Your task to perform on an android device: Find out the phone build number
Image 0: 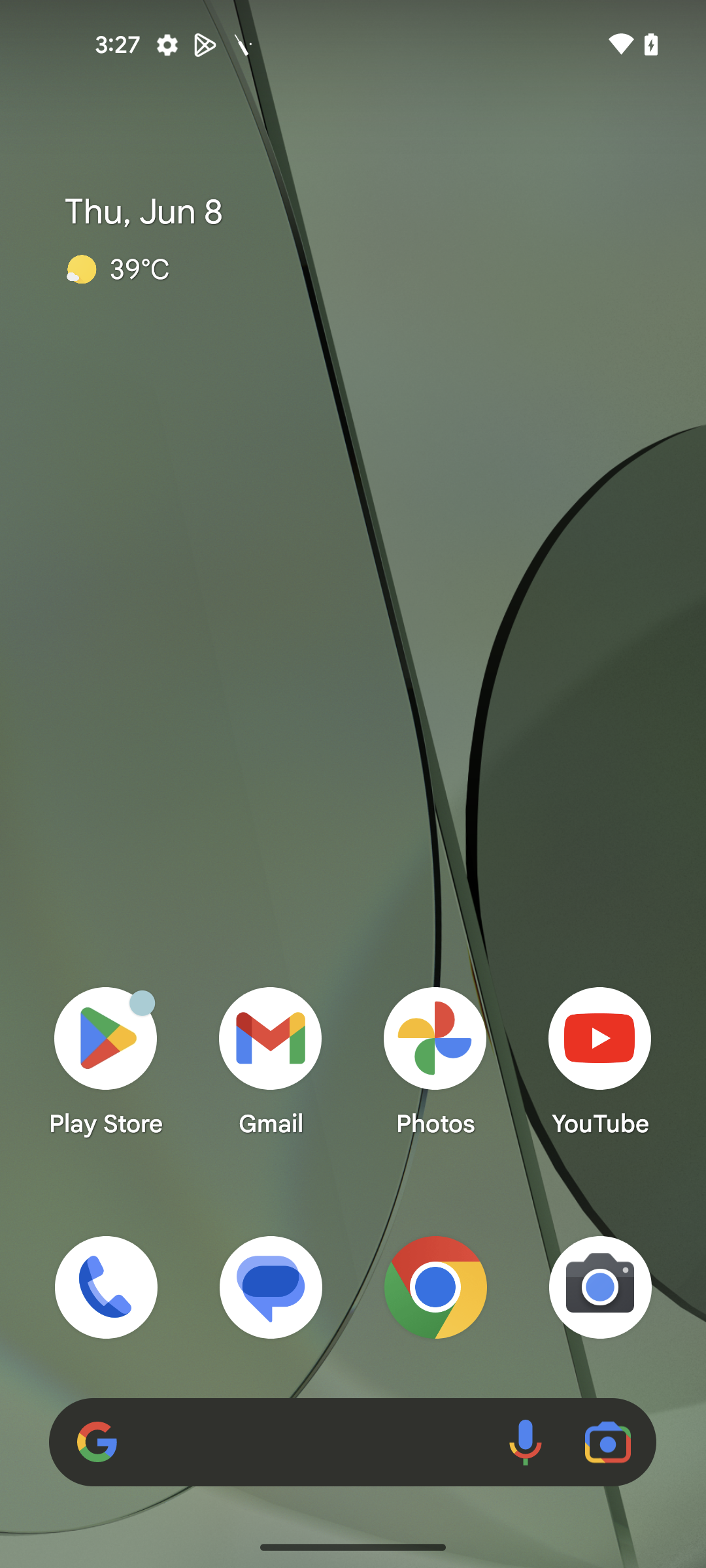
Open Settings app
Step 0: open app "Settings"
Image 1: 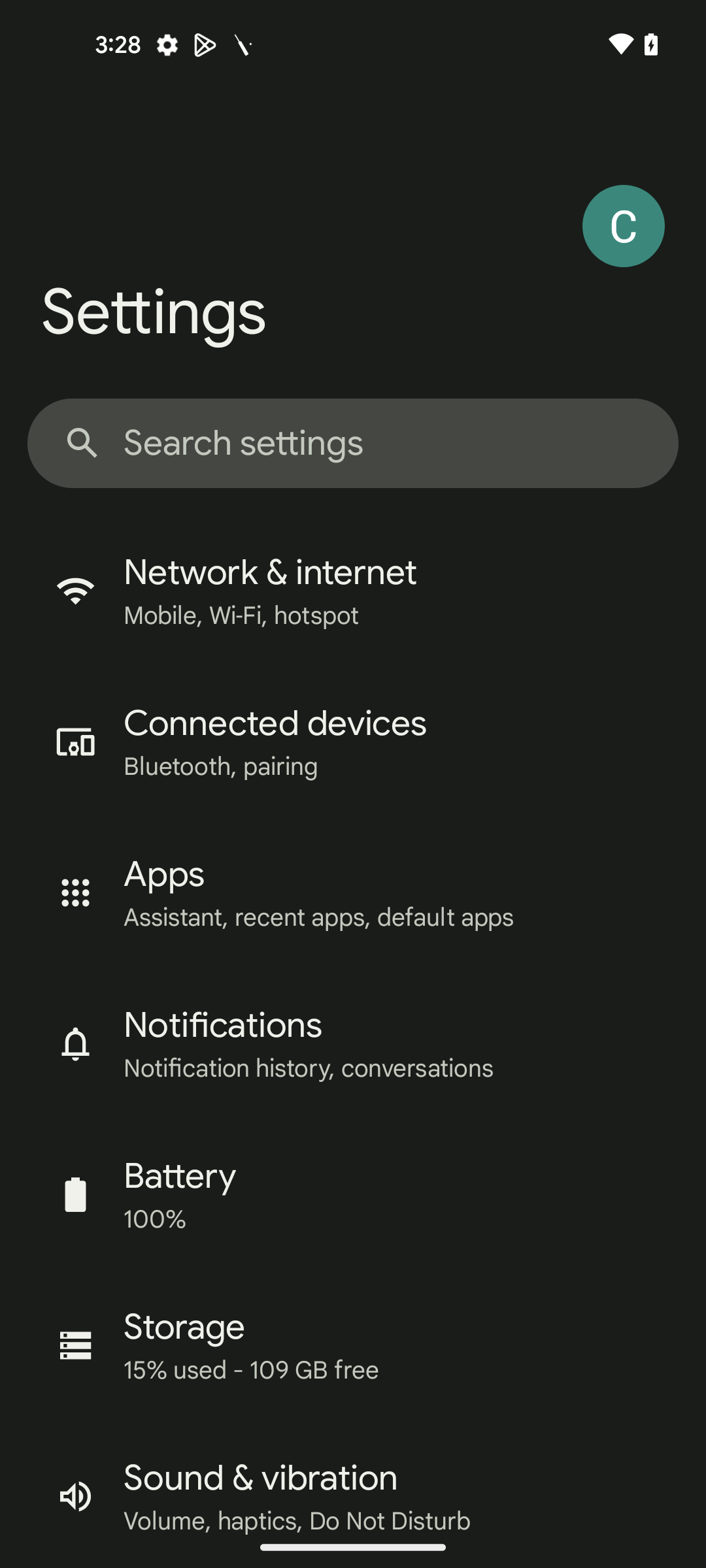
scroll up for About Phone
Step 1: scroll down
Image 2: 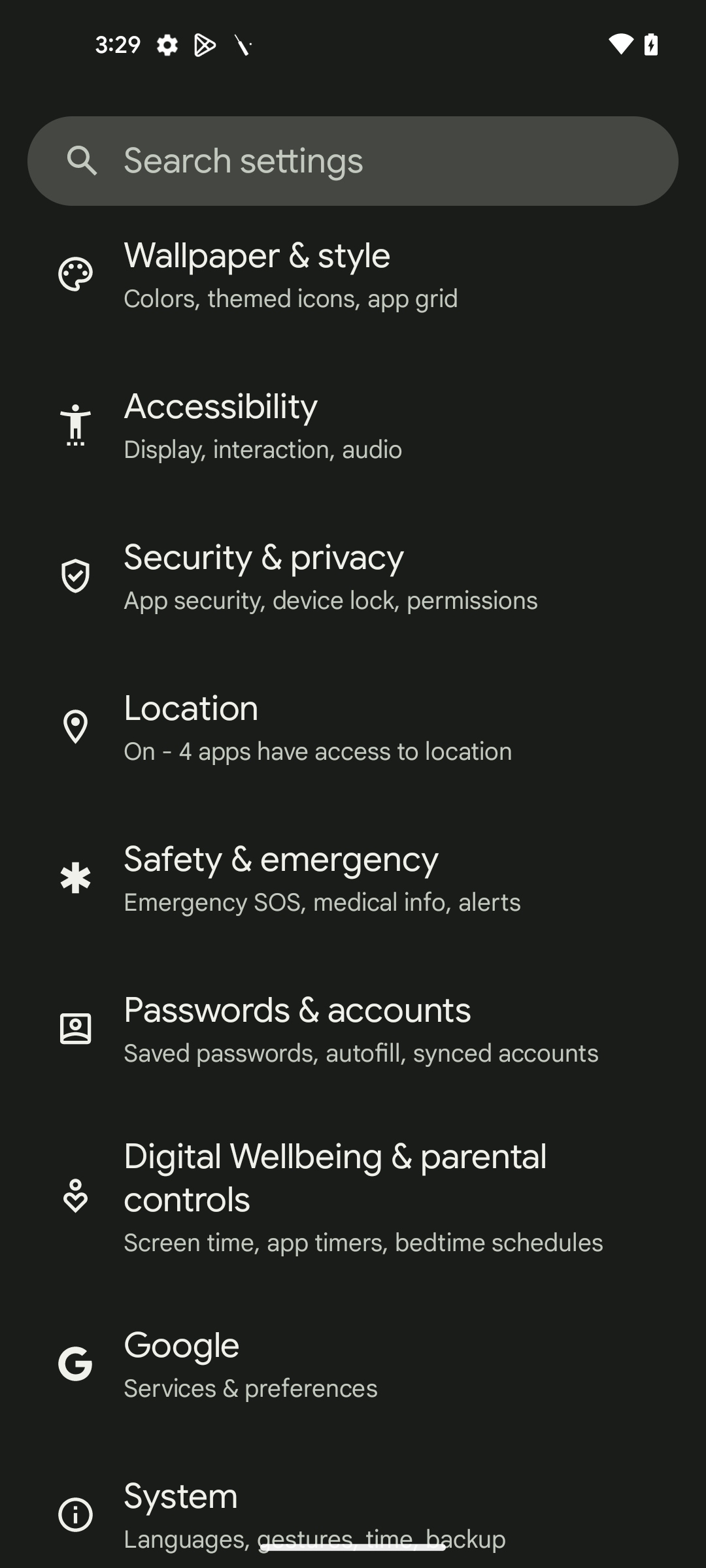
scroll up for About Phone
Step 2: scroll down
Image 3: 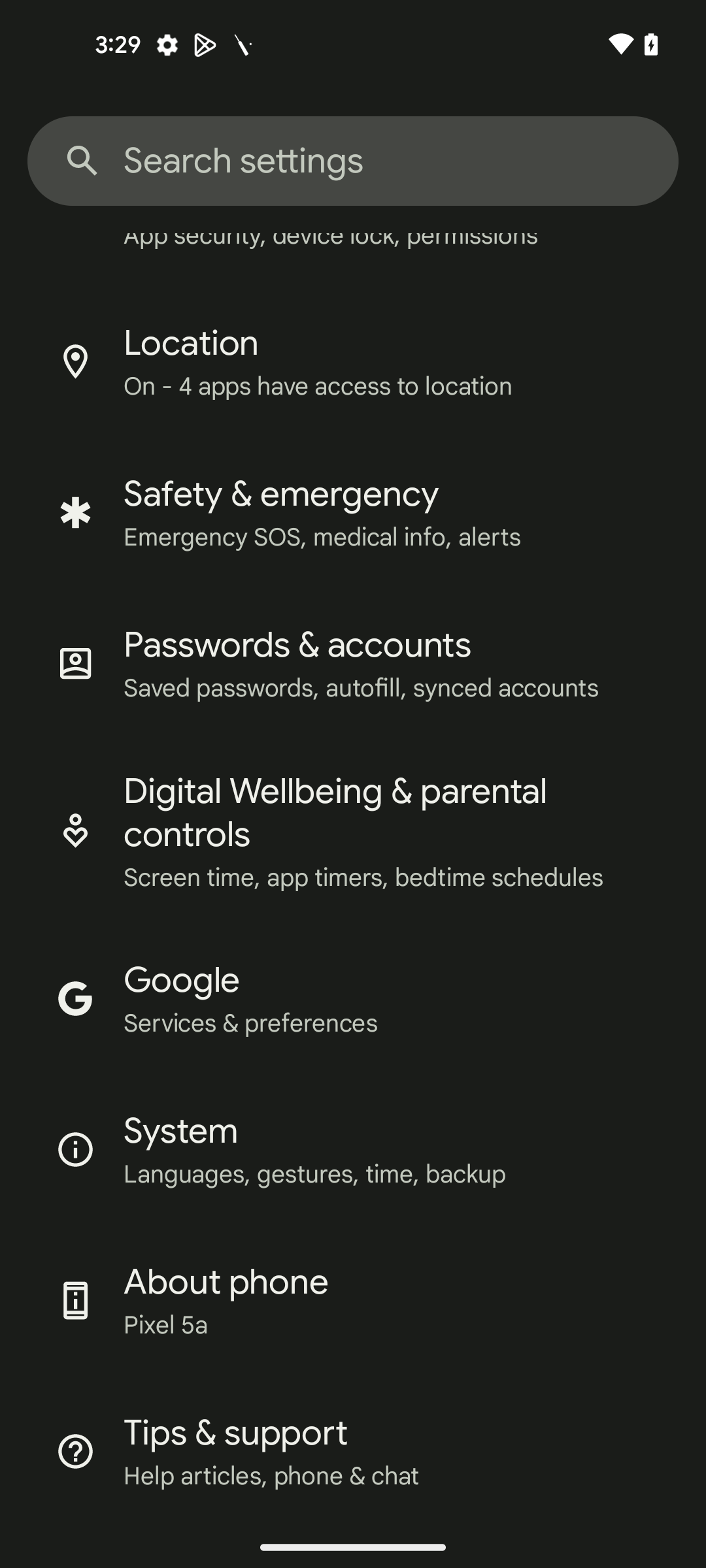
Click on About phone
Step 3: click (401, 1299)
Image 4: 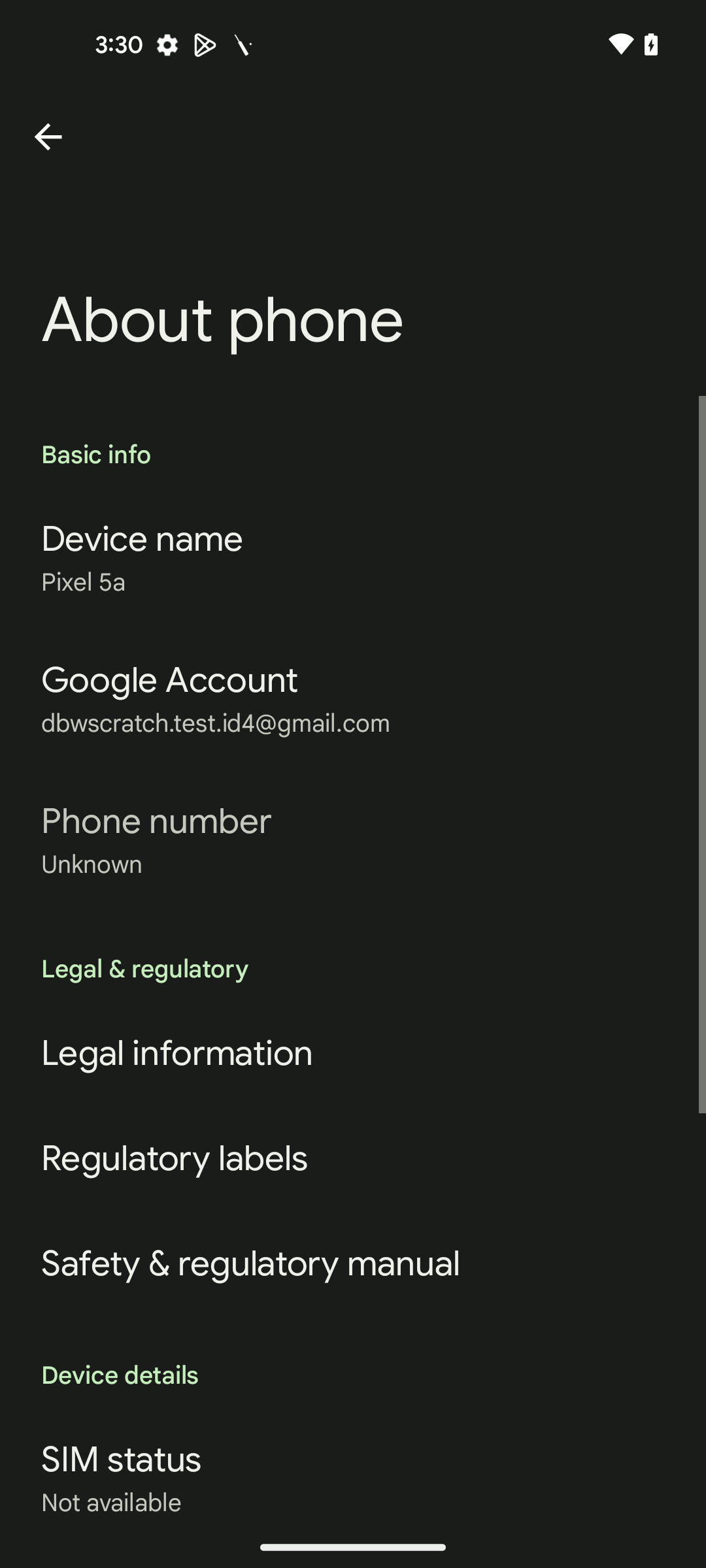
scroll up for Build number
Step 4: scroll down
Image 5: 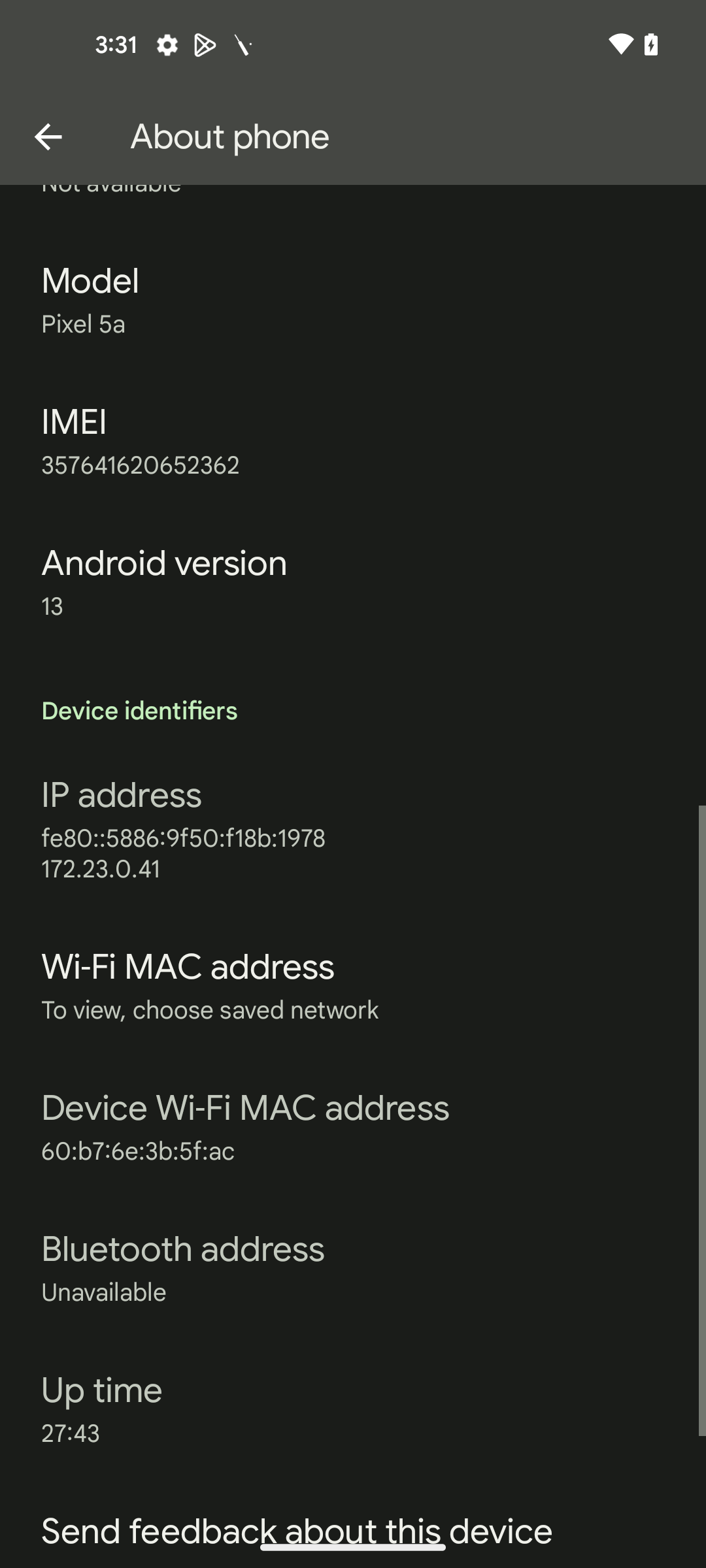
scroll up for Build number
Step 5: scroll down
Image 6: 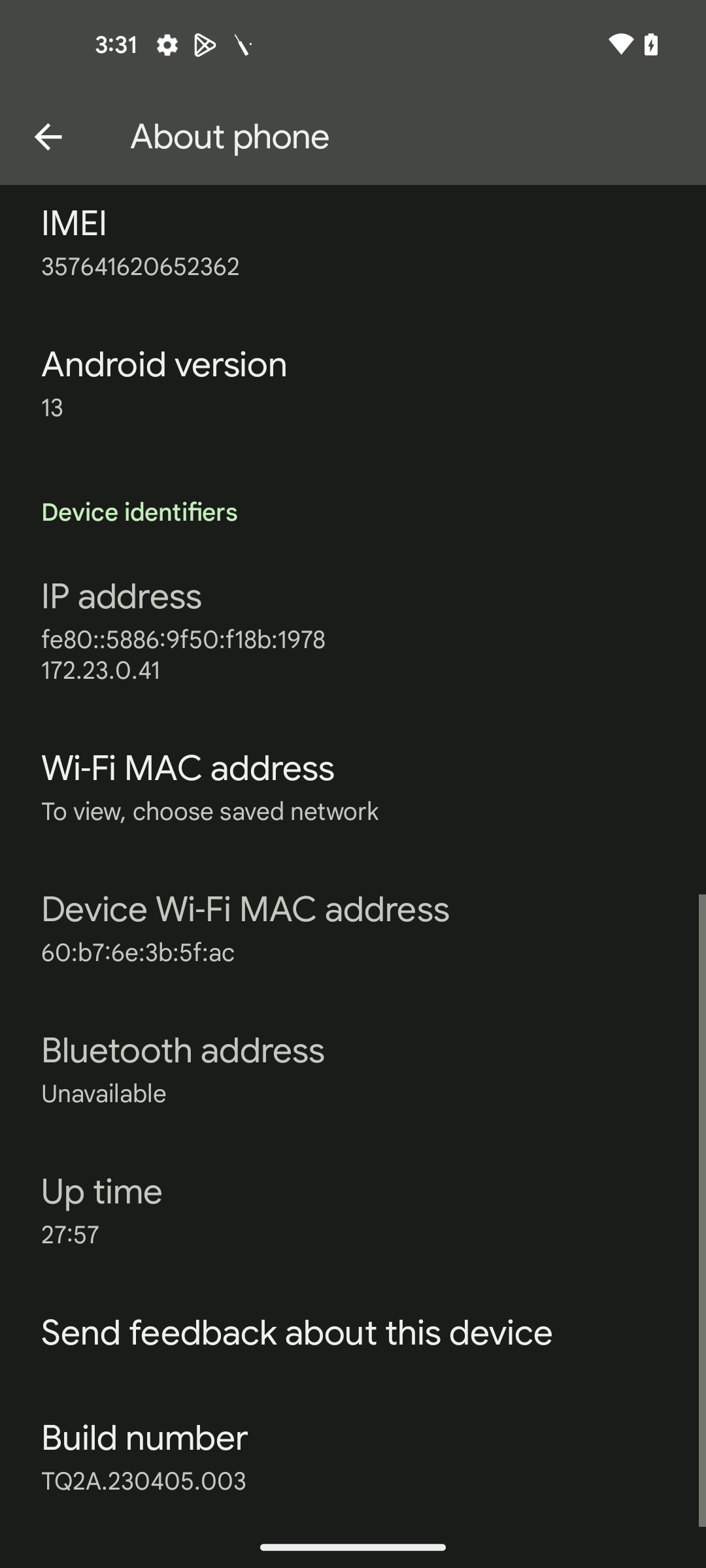
Click on Build number
Step 6: click (360, 1456)